Your task to perform on an android device: Open Easy Dialer app and Create a new contact for Sonu with the number 1234567890.
Image 0: 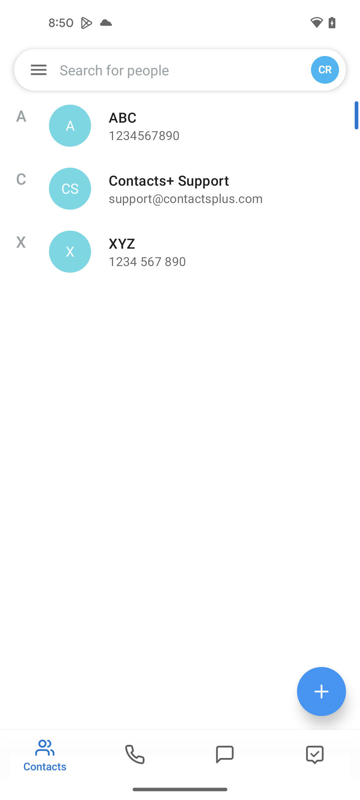
Open the Easy Dialer app
Step 0: open app "Easy Dialer"
Image 1: 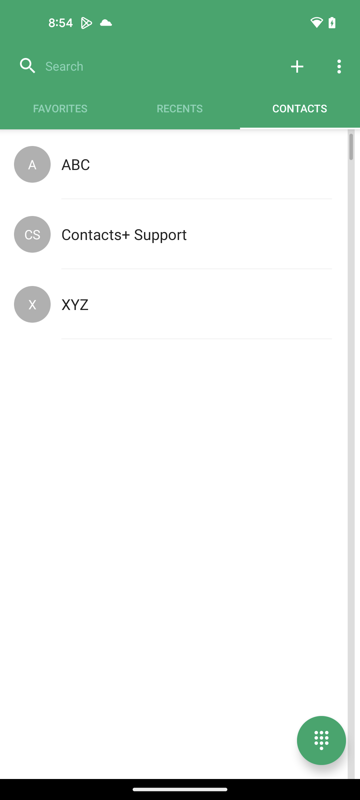
Click on the plus icon at the top right side
Step 1: click (297, 66)
Image 2: 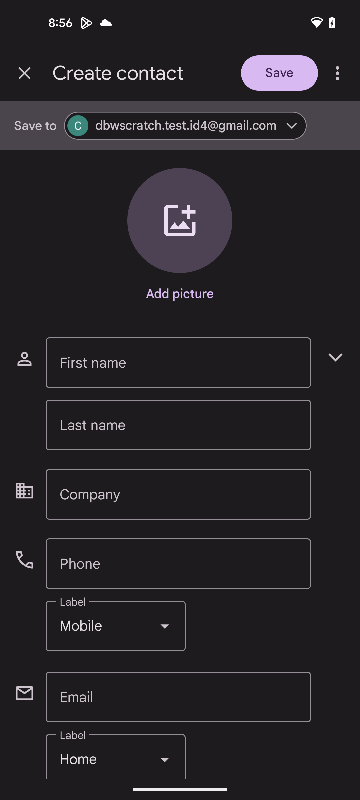
Click on the First name
Step 2: click (178, 362)
Image 3: 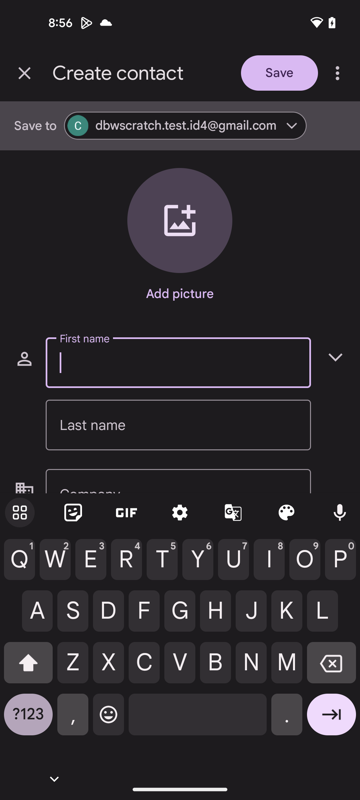
Type Sonu
Step 3: type "Sonu"
Image 4: 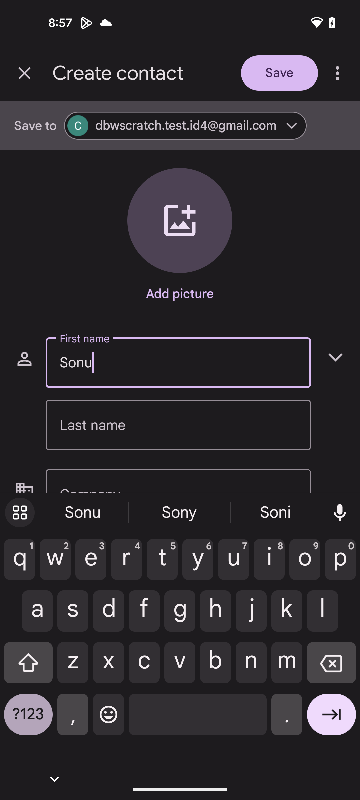
Swipe up for the phone number section
Step 4: scroll left
Image 5: 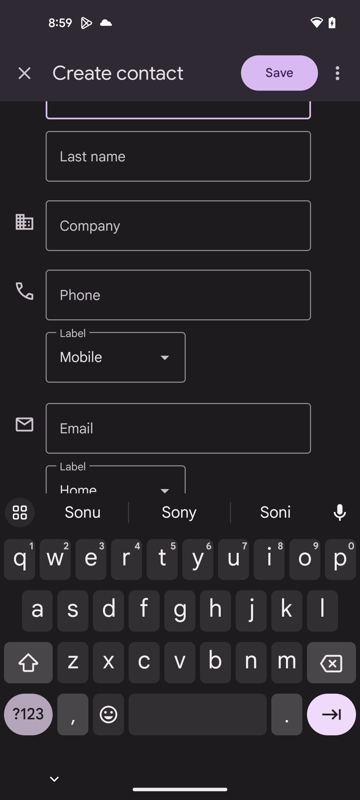
Click on the phone number section
Step 5: click (178, 295)
Image 6: 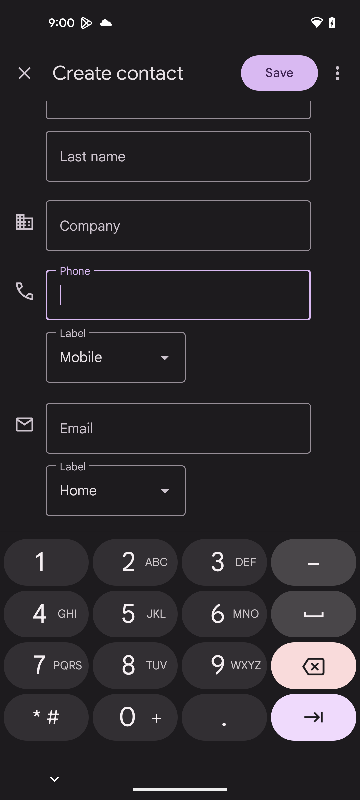
Type 1234567890
Step 6: type "1234567890"
Image 7: 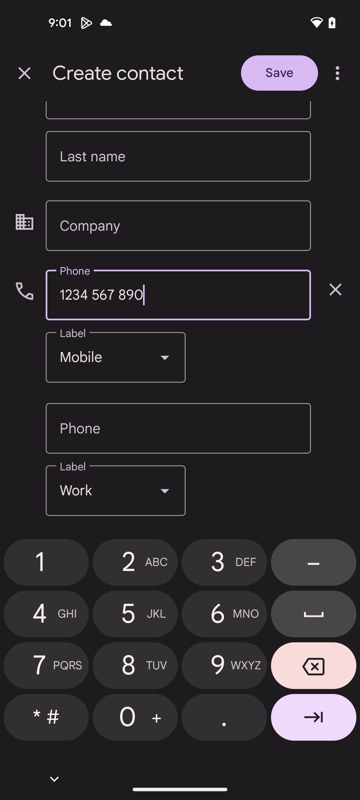
Click on the Save button at the top of the screen
Step 7: click (279, 73)